Your task to perform on an android device: View the time in the USA by using the world clock.
Image 1: 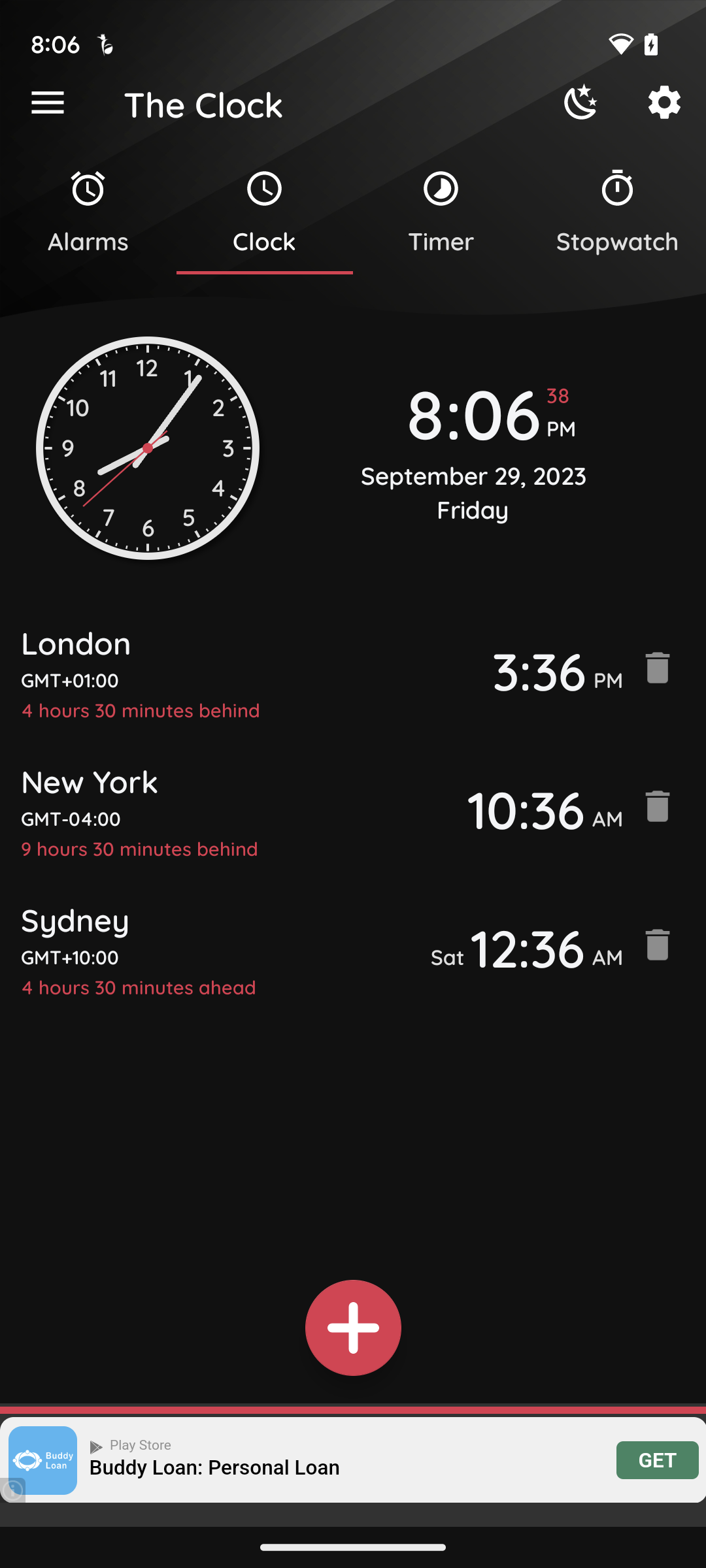
Tap on the add icon present at the bottom of the screen.
Step 1: click (351, 1334)
Image 2: 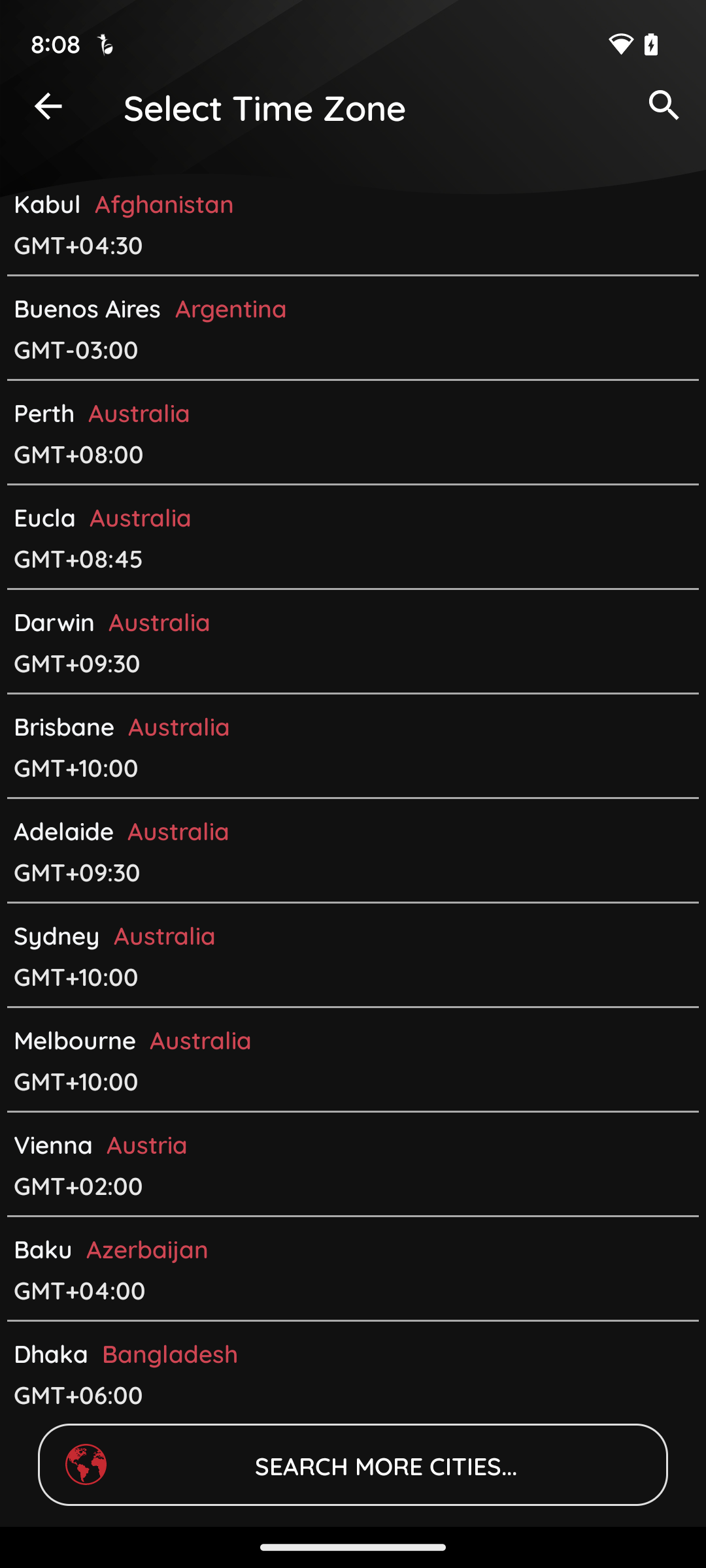
Tap on the search bar present at the bottom of the screen.
Step 2: click (352, 1465)
Image 3: 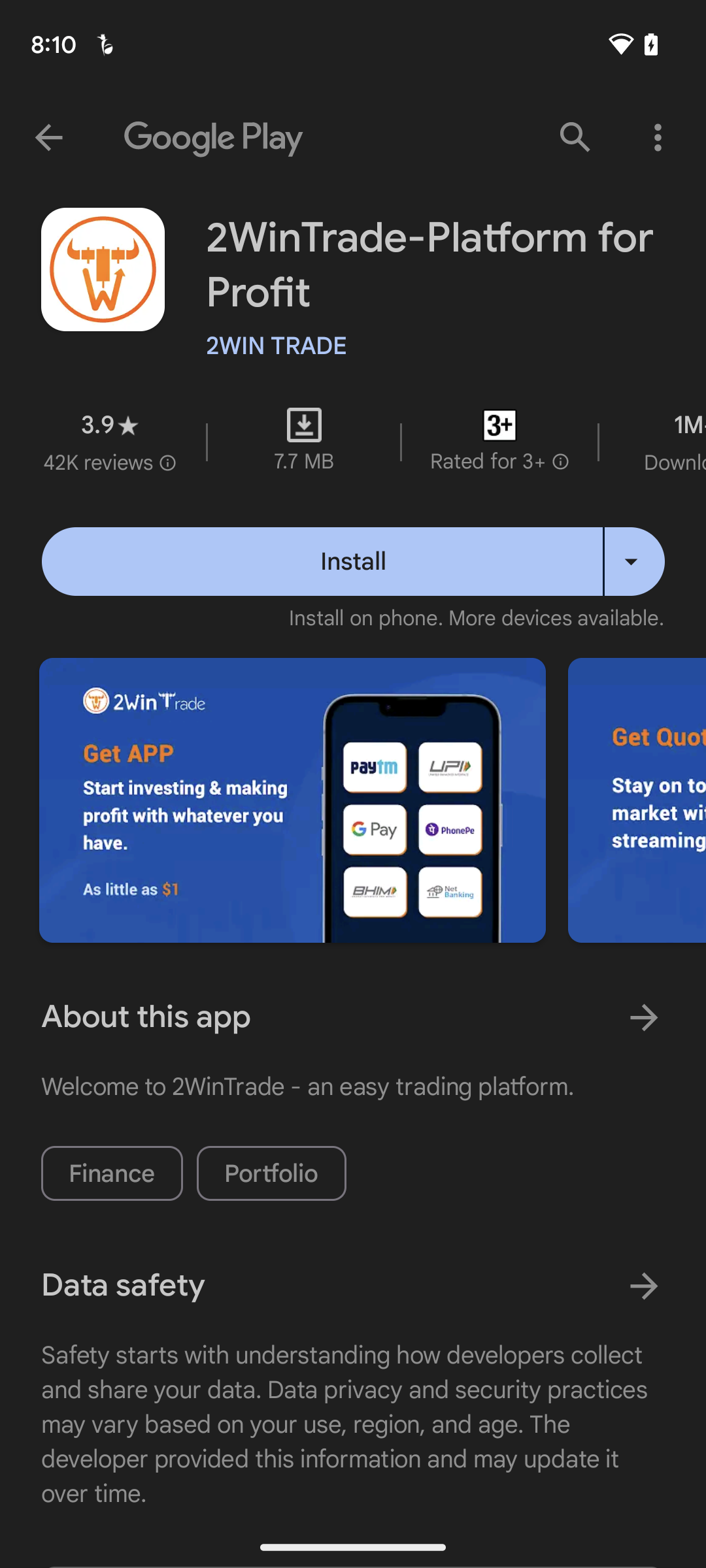
Tap on the search bar present at the bottom of the screen.
Step 3: wait
Image 4: 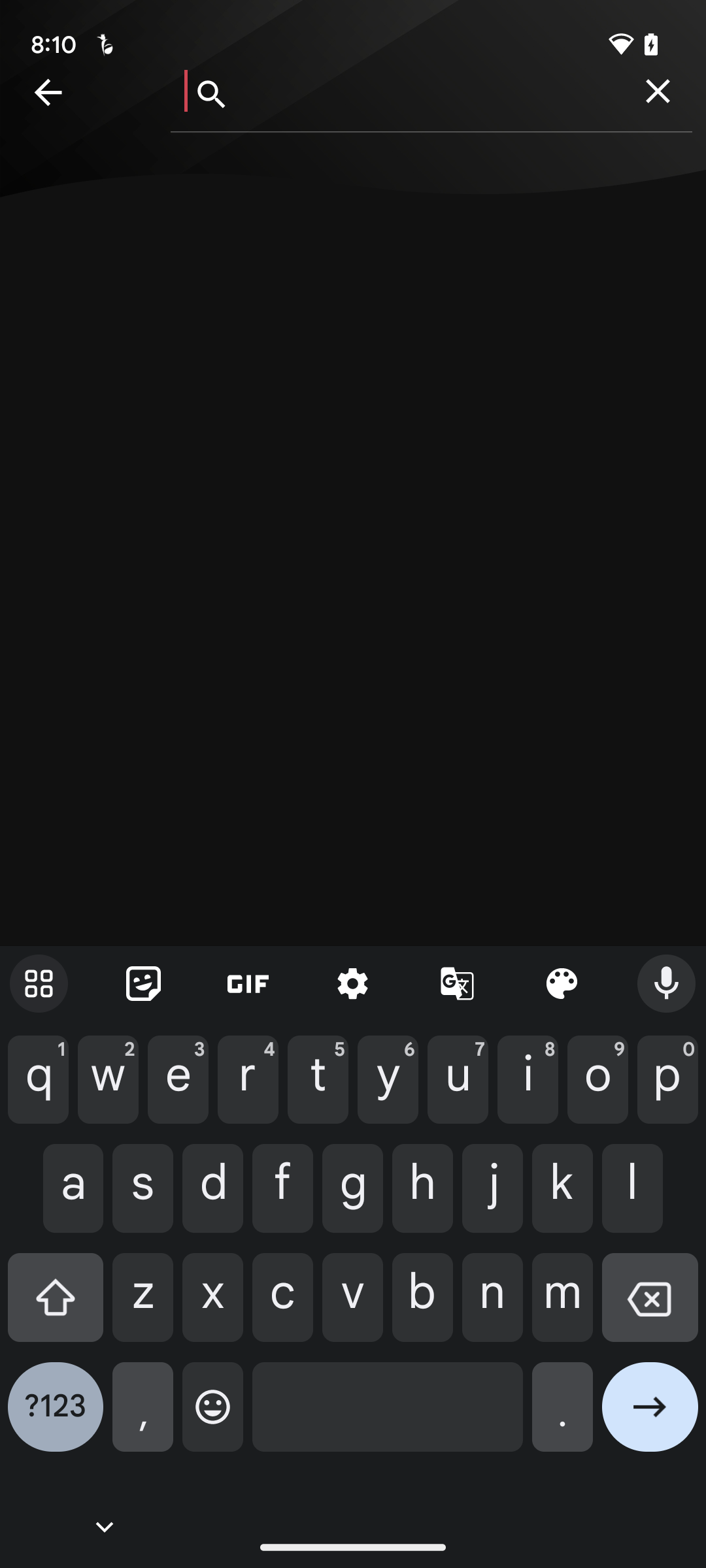
Tap on the search bar present at the bottom of the screen.
Step 4: wait
Image 5: 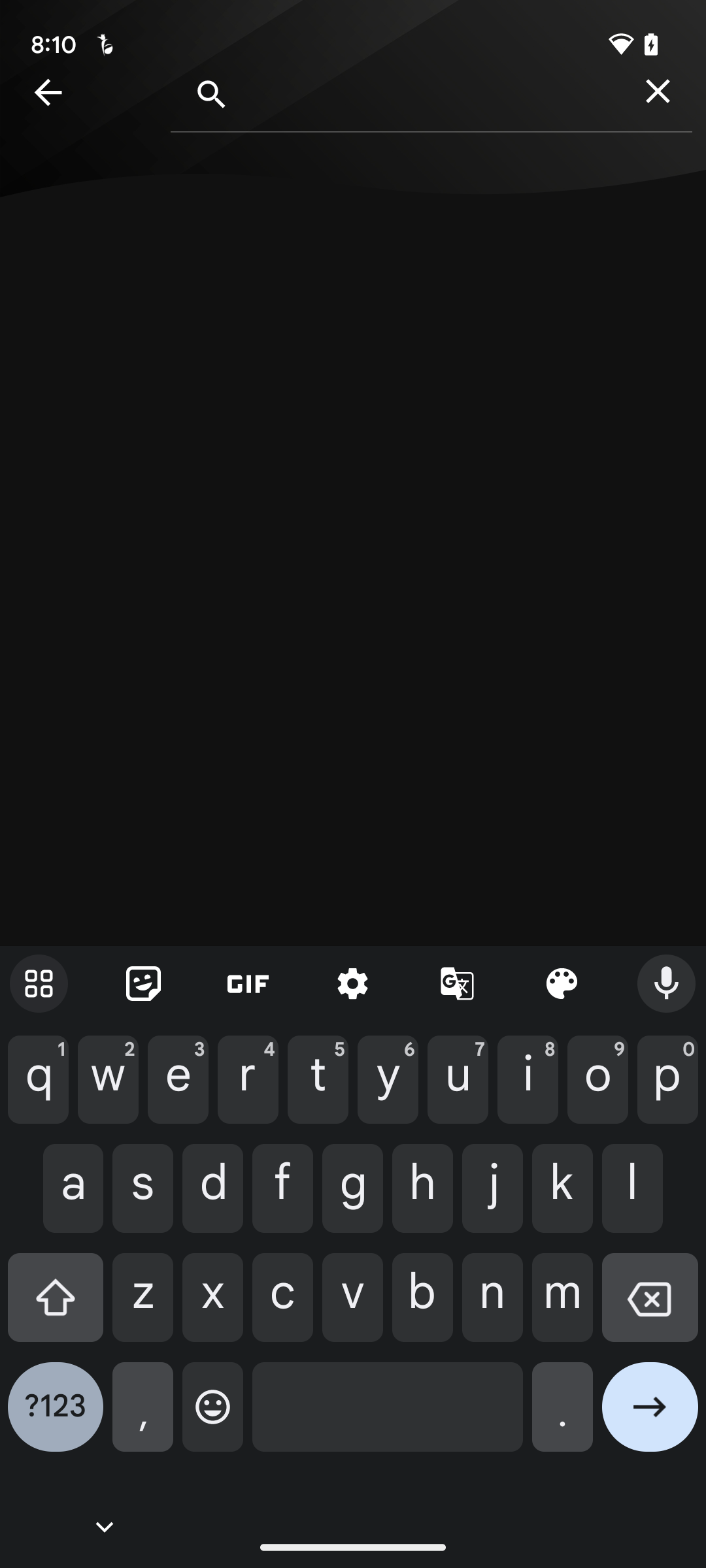
Search for New York City
Step 5: type "Newyork"
Image 6: 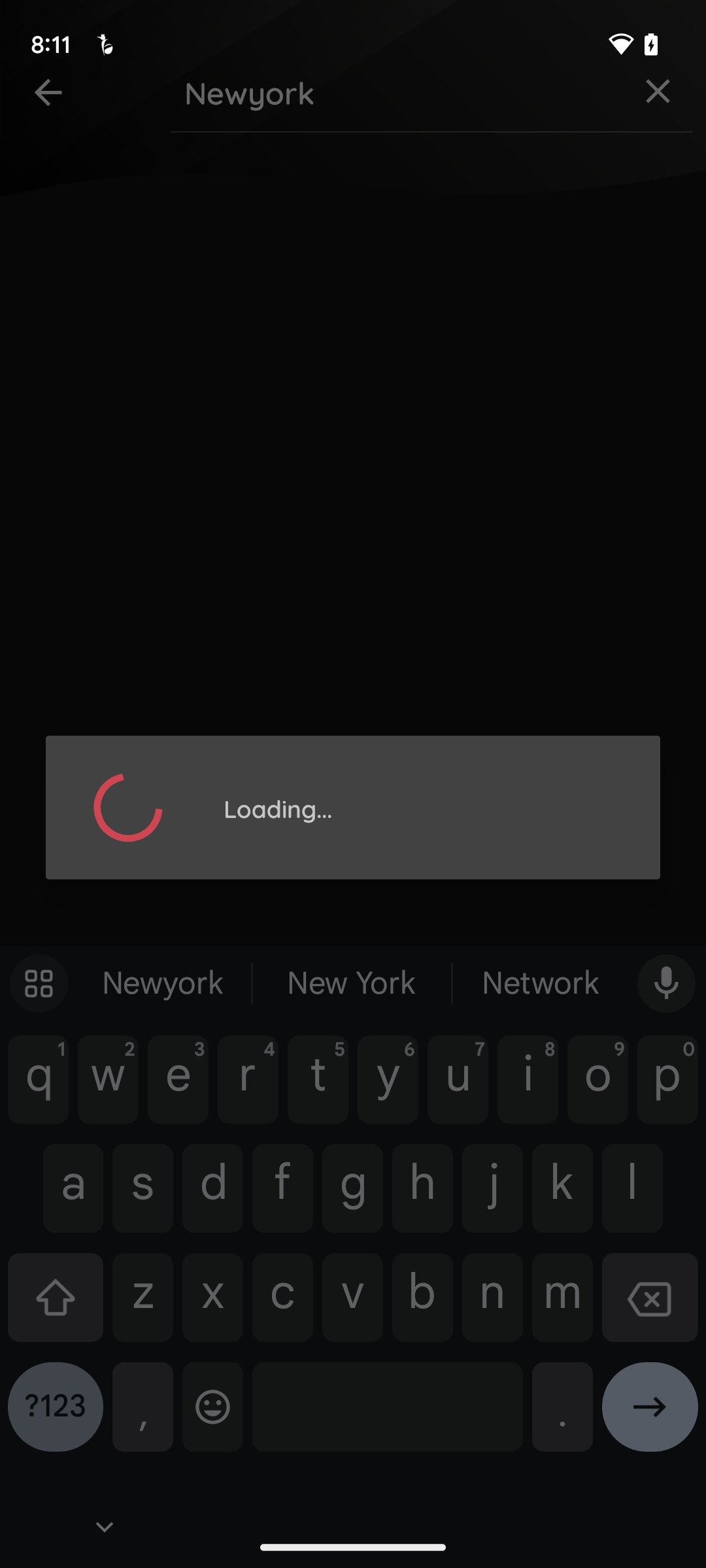
Search for New York City
Step 6: wait